Your task to perform on an android device: View the directions for Rose Cafe in walking mode and start the navigation
Image 0: 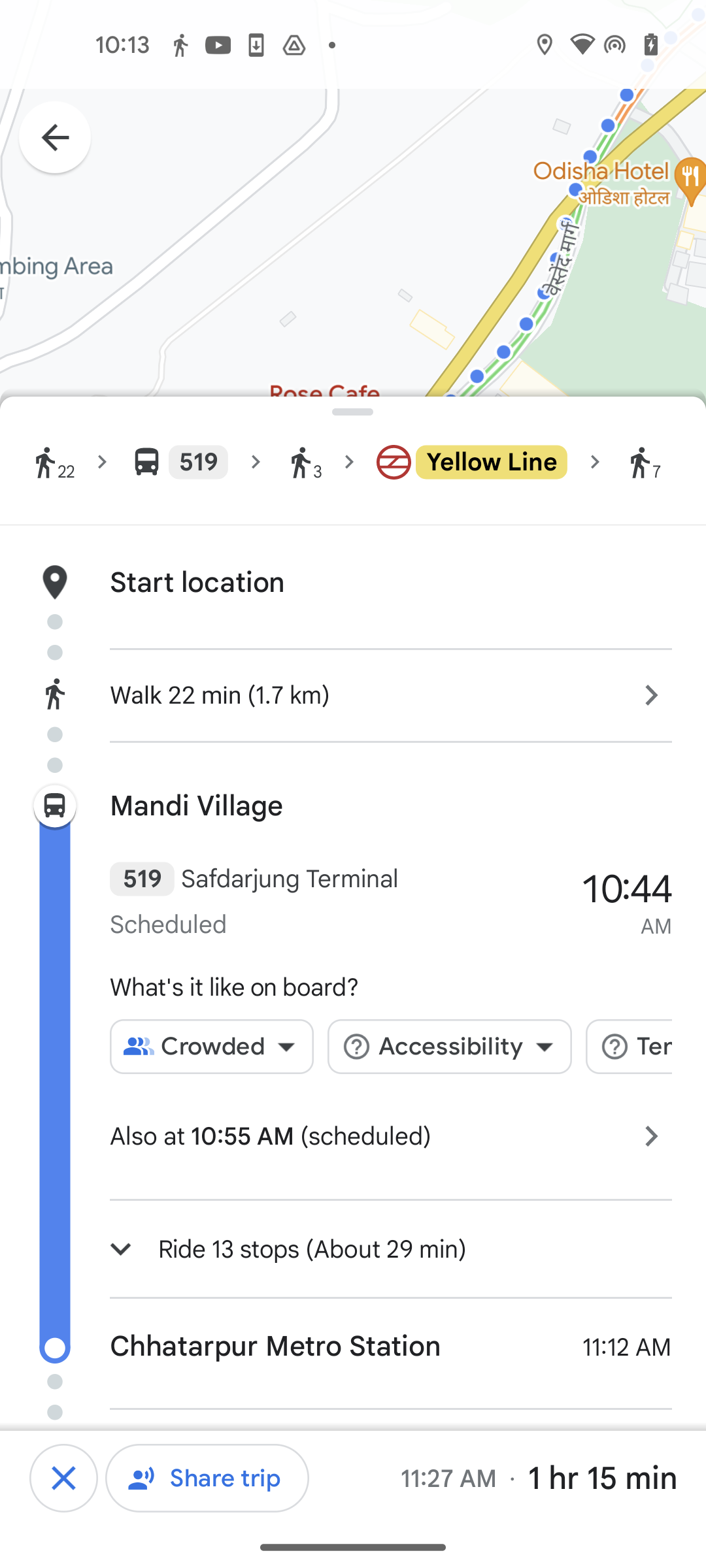
Go back to the previous page
Step 0: press back button
Image 1: 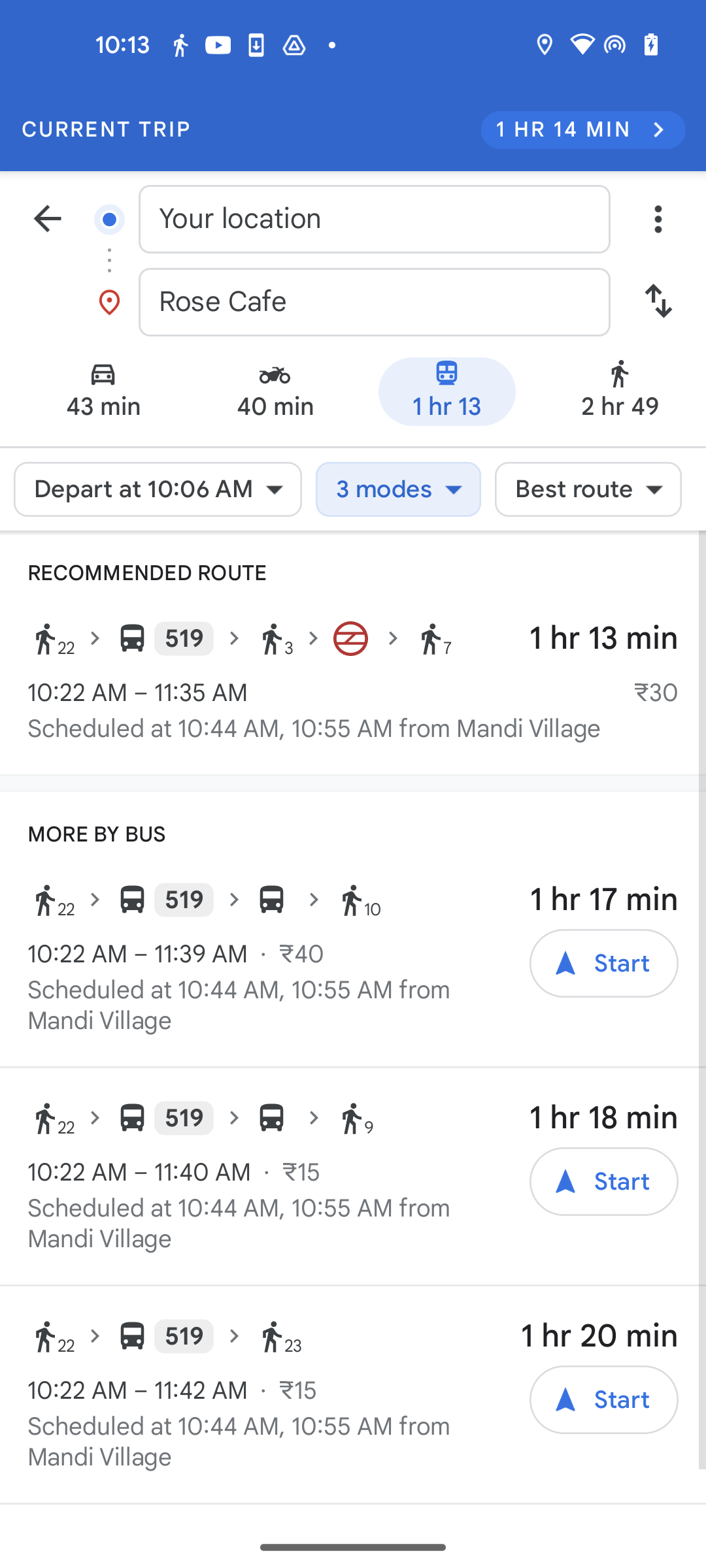
Click on the walking icon under modes
Step 1: click (620, 395)
Image 2: 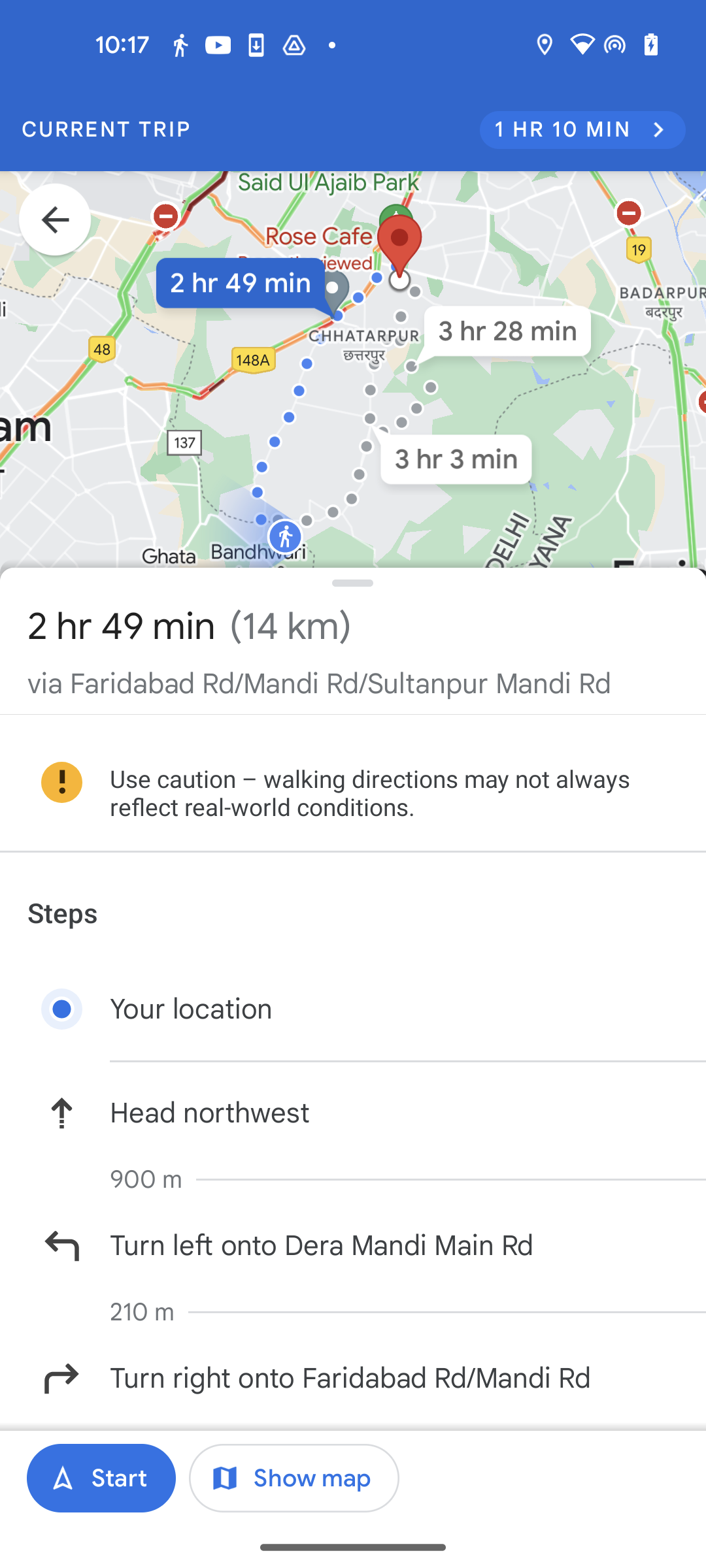
Click on the start button at the bottom left corner of the screen
Step 2: click (101, 1478)